Your task to perform on an android device: Remove the Nerf Elite 2.0 Commander RD-6 Blaster Blue from the cart on FirstCry.
Image 0: 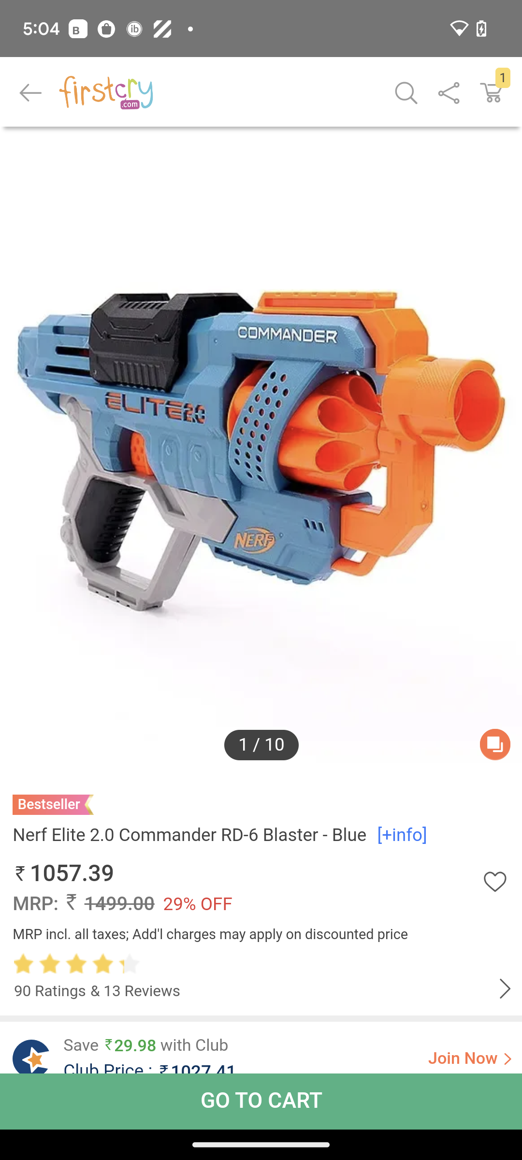
Click on Go to cart at the bottom of the screen.
Step 0: click (262, 1101)
Image 1: 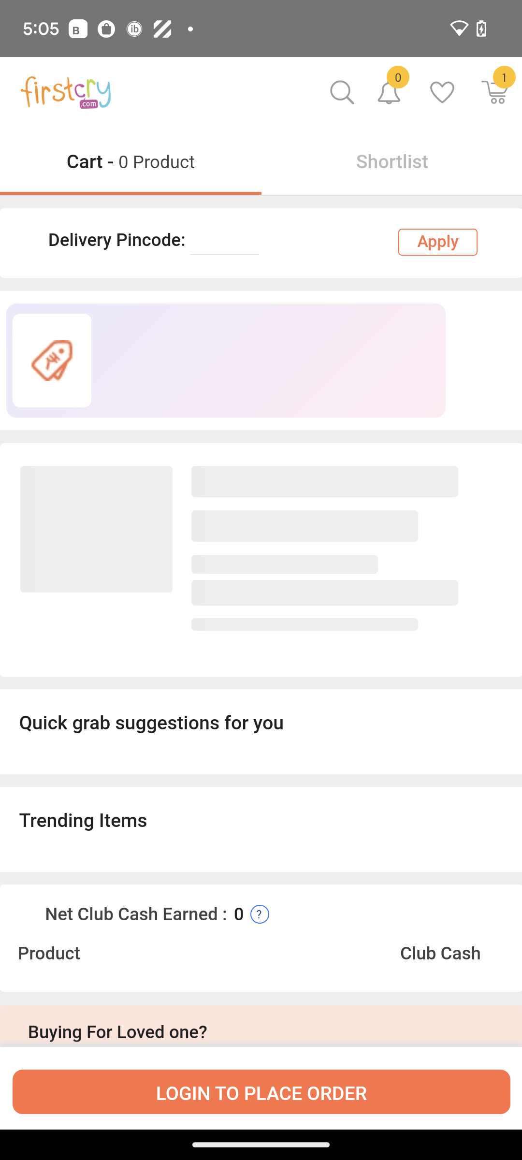
Click on Go to cart at the bottom of the screen.
Step 1: wait
Image 2: 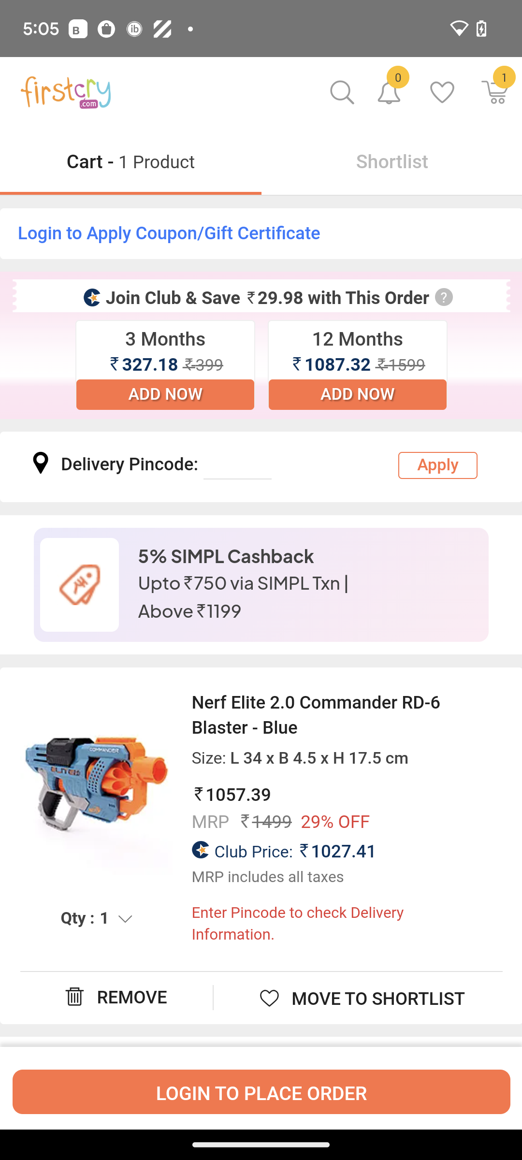
Click on Remove at the bottom left of the screen.
Step 2: click (262, 629)